Your task to perform on an android device: I want to share the application to my manager at karin.iversen@example.com.
Image 0: 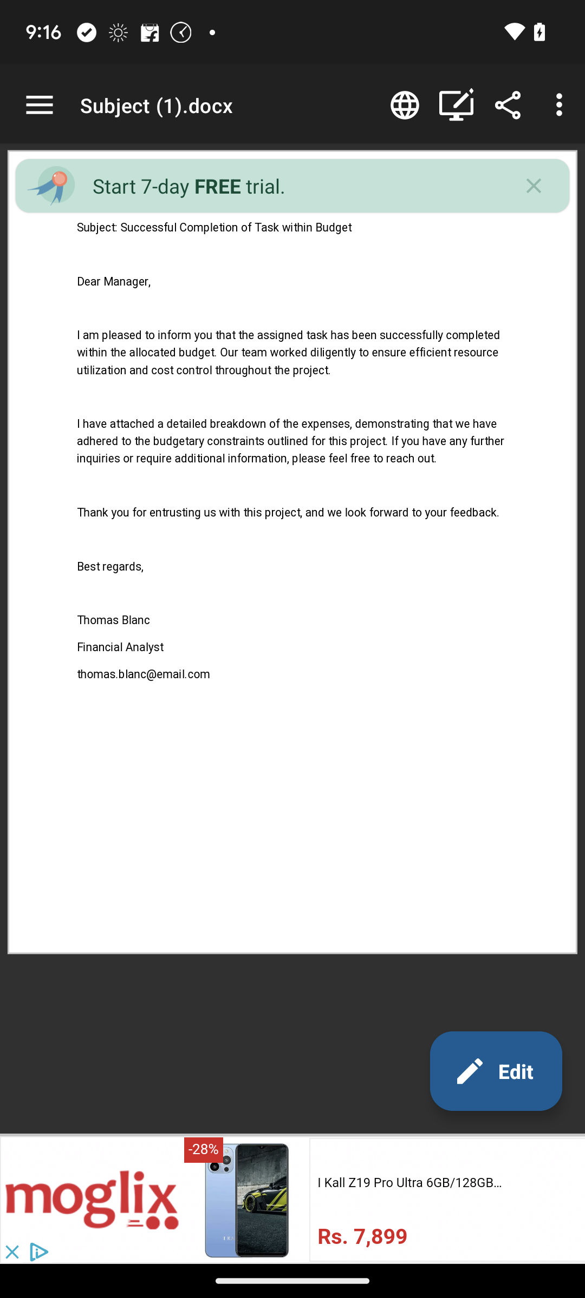
Click on the share icon.
Step 0: click (503, 105)
Image 2: 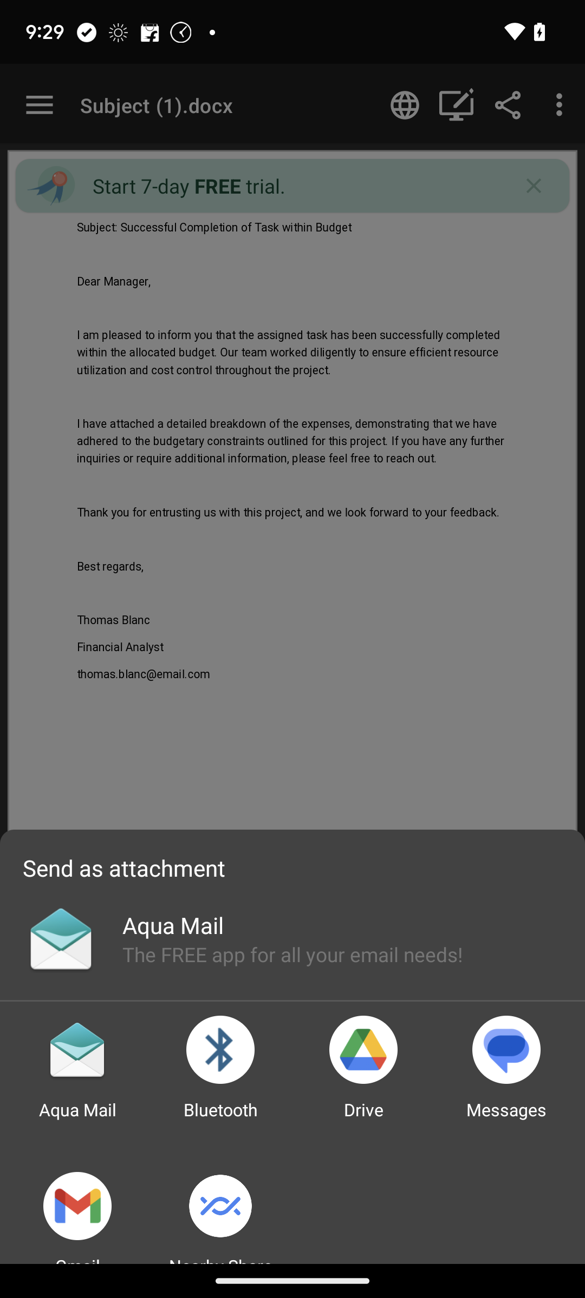
Click on the Gmail button.
Step 2: click (77, 1206)
Image 3: 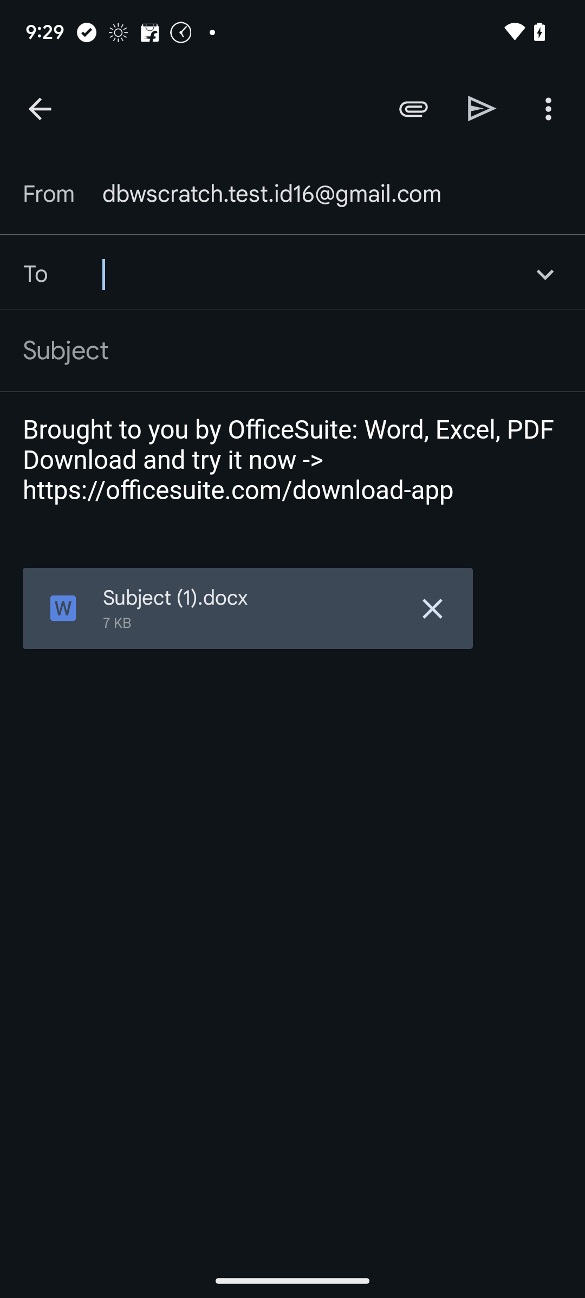
Enter the email id that is karin.iversen@example.com. 
Step 3: type "karin.iversen@example.com"
Image 4: 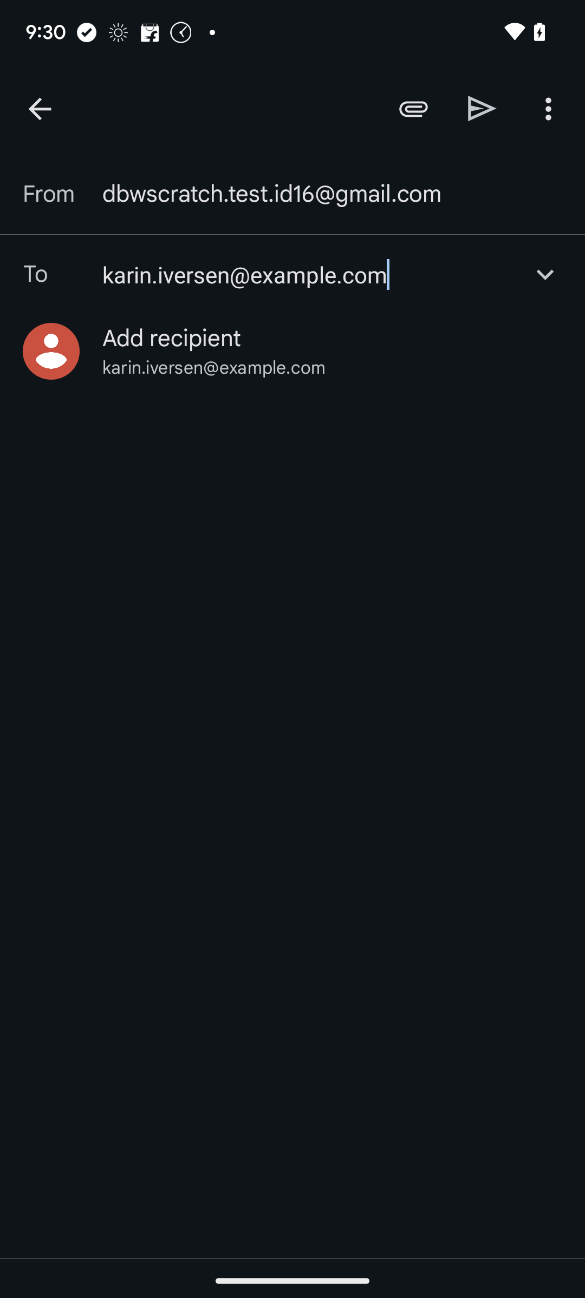
Click on the Add recipient button.
Step 4: click (332, 351)
Image 5: 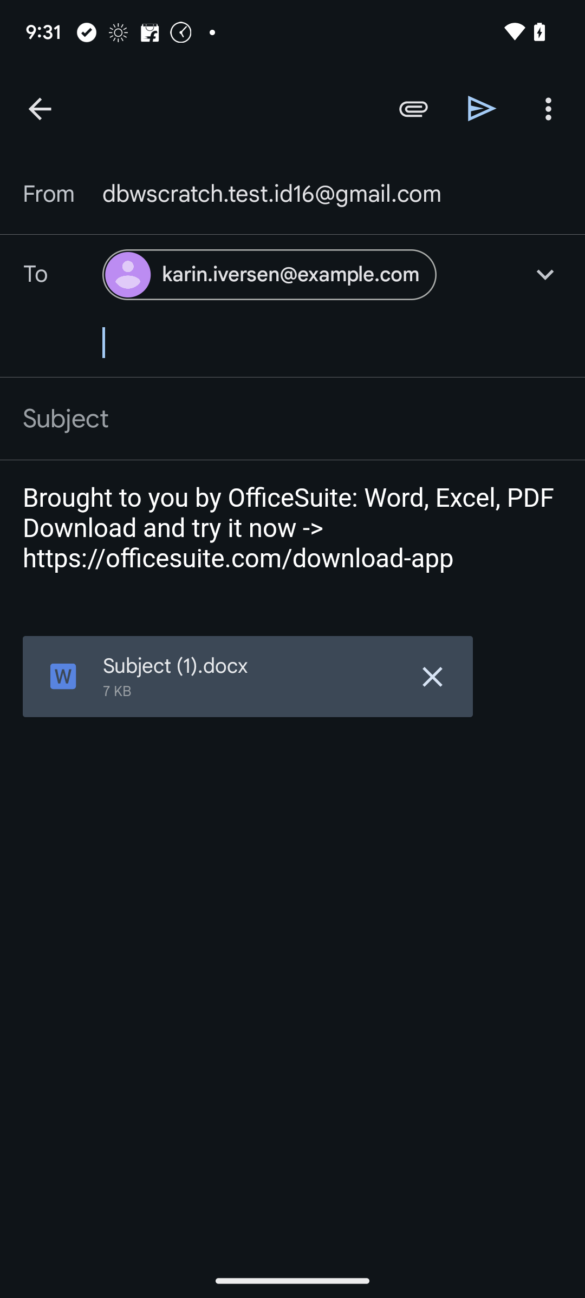
Click on the arrow forward button.
Step 5: click (482, 109)